Your task to perform on an android device: Find a place on Google Maps where I can enjoy cycling in San Francisco.
Image 0: 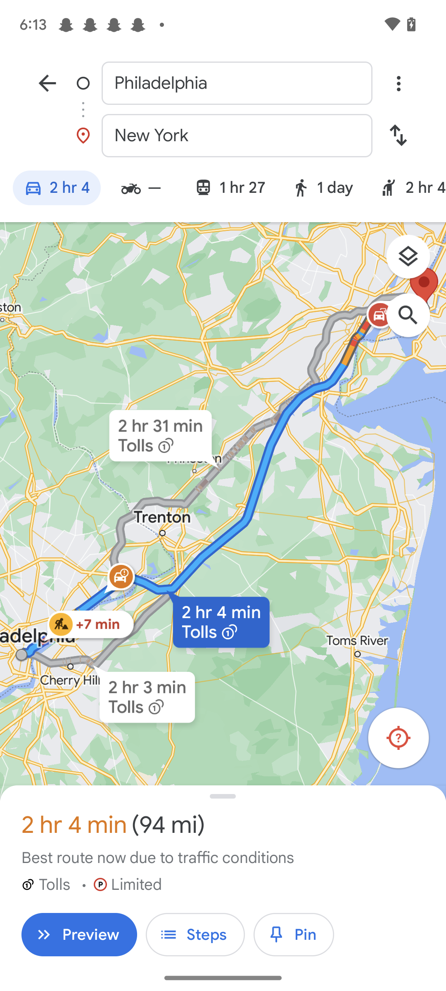
Scroll left on the right side of the screen.
Step 0: scroll right
Image 1: 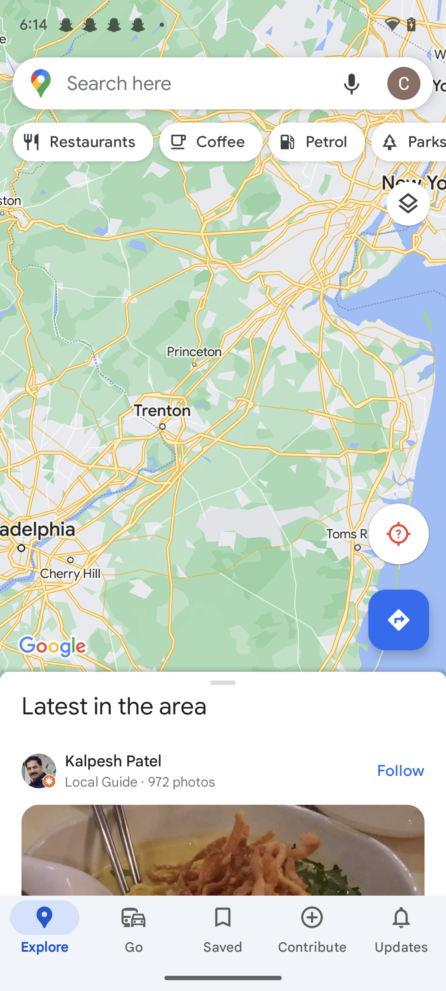
Click on the search bar at the top of the screen.
Step 1: click (196, 83)
Image 2: 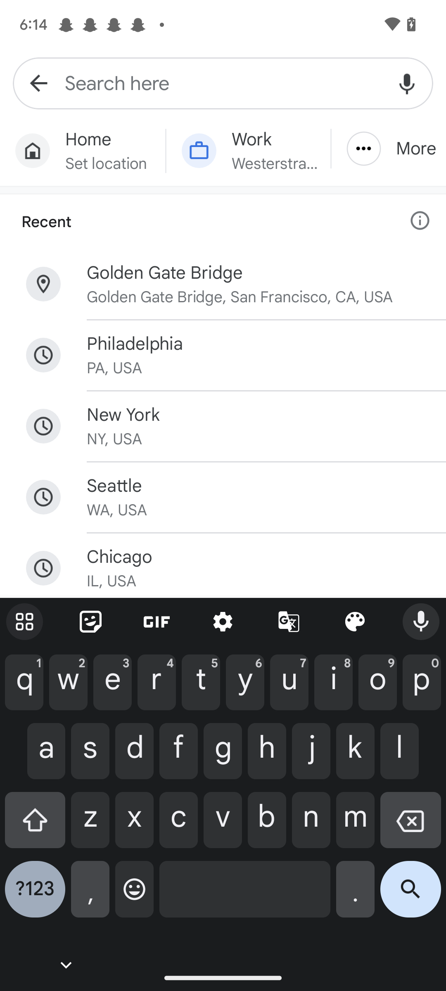
Click on the first option in the recent searches.
Step 2: click (255, 273)